Your task to perform on an android device:  I want to add Zoom In transitions between Presentation slides in the Presentations app.
Image 1: 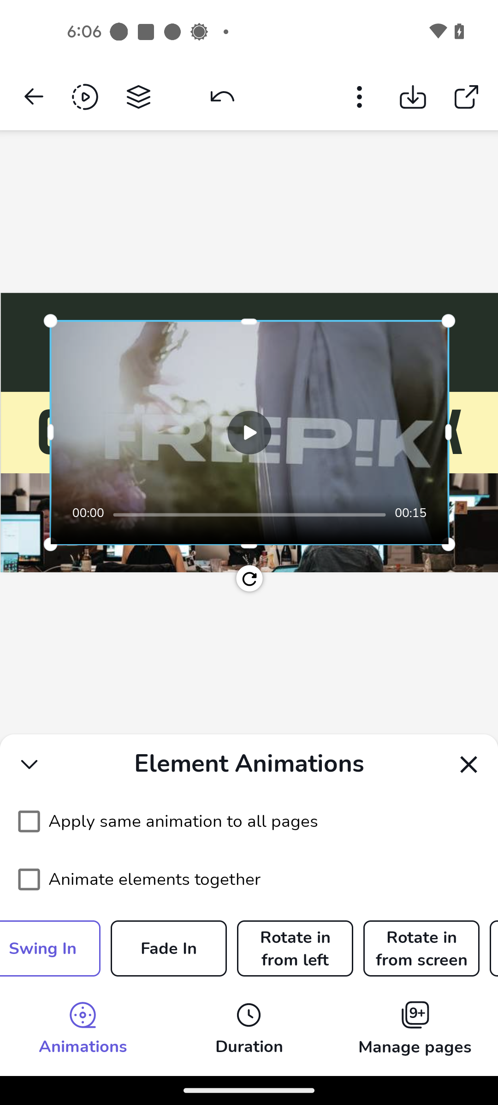
Swipe right to view Zoom In transition
Step 1: scroll right
Image 2: 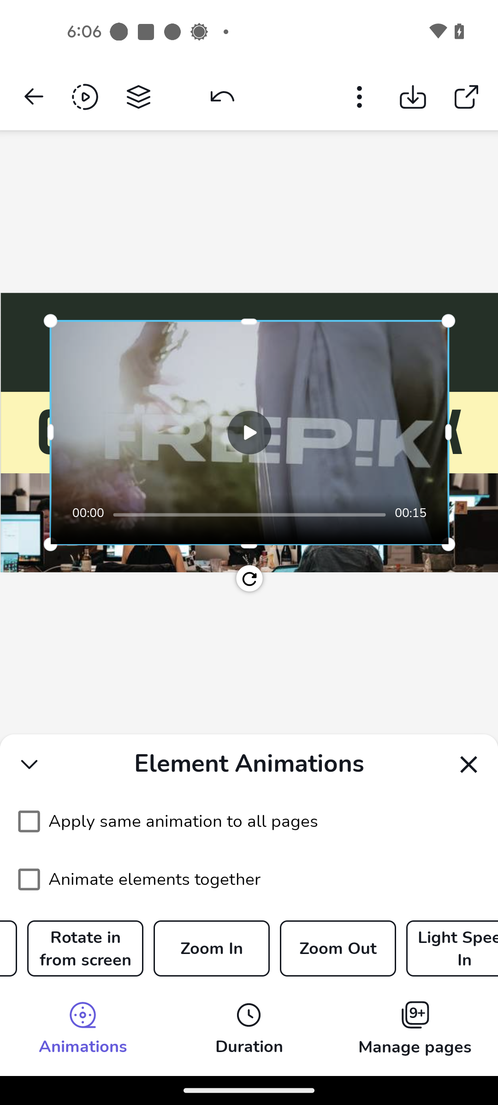
Select the Zoom In transition
Step 2: click (212, 948)